Your task to perform on an android device: Open the Hevy app, I would like to track my fitness improvement since I need to assess the results of the consistent workouts I've been performing.
Image 0: 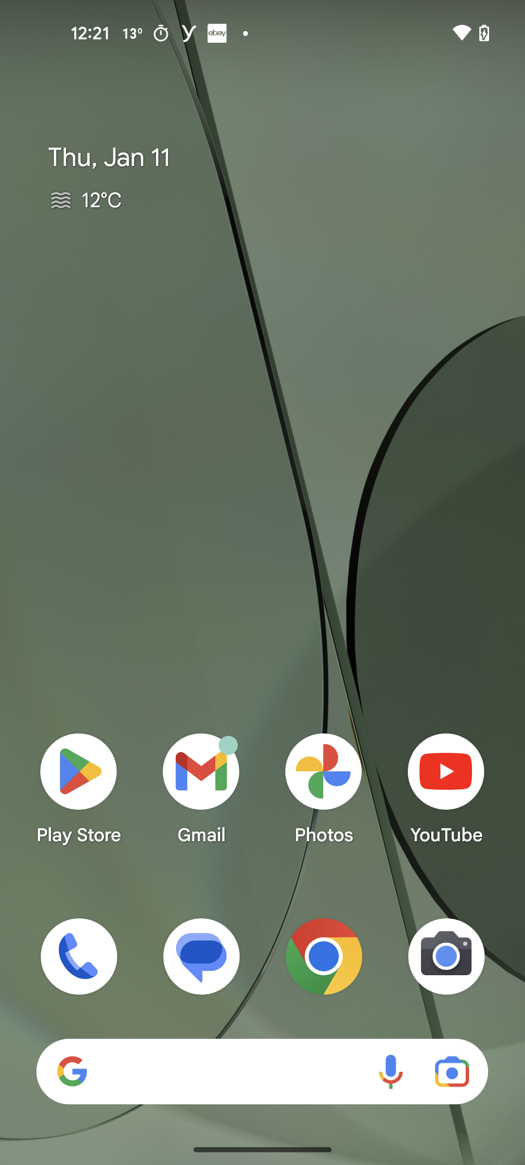
Open the Hevy app
Step 0: open app "Hevy"
Image 1: 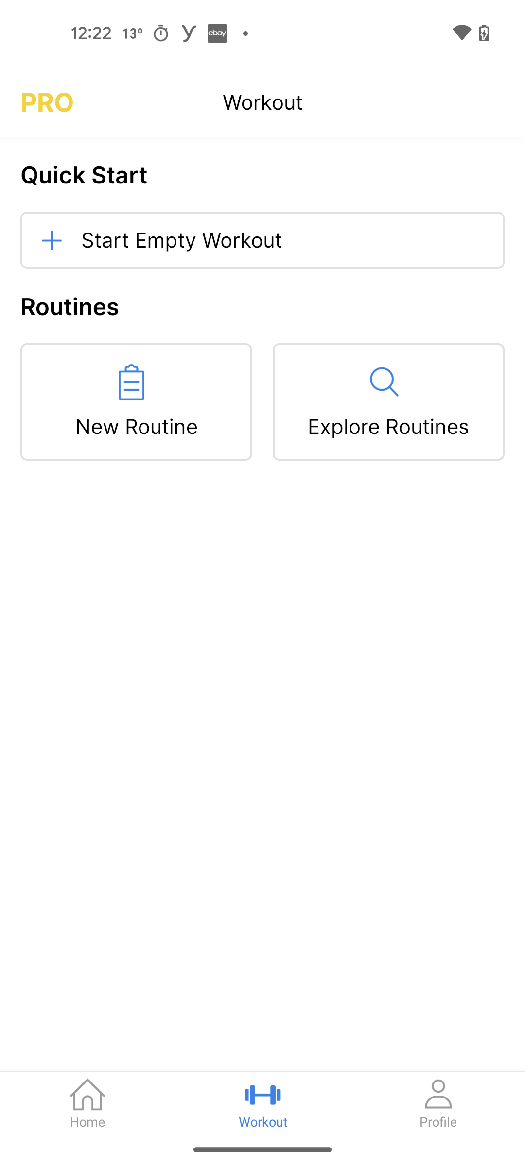
Click on the profile tab 
Step 1: click (437, 1103)